Your task to perform on an android device: Before purchasing a used car, my wife told me to compare the price of these cars, so compare the 2022 BMW X7 X7 M50i AWD SUV Highly Optioned HUGE car price with other cars of this model in the eBay app.
Image 1: 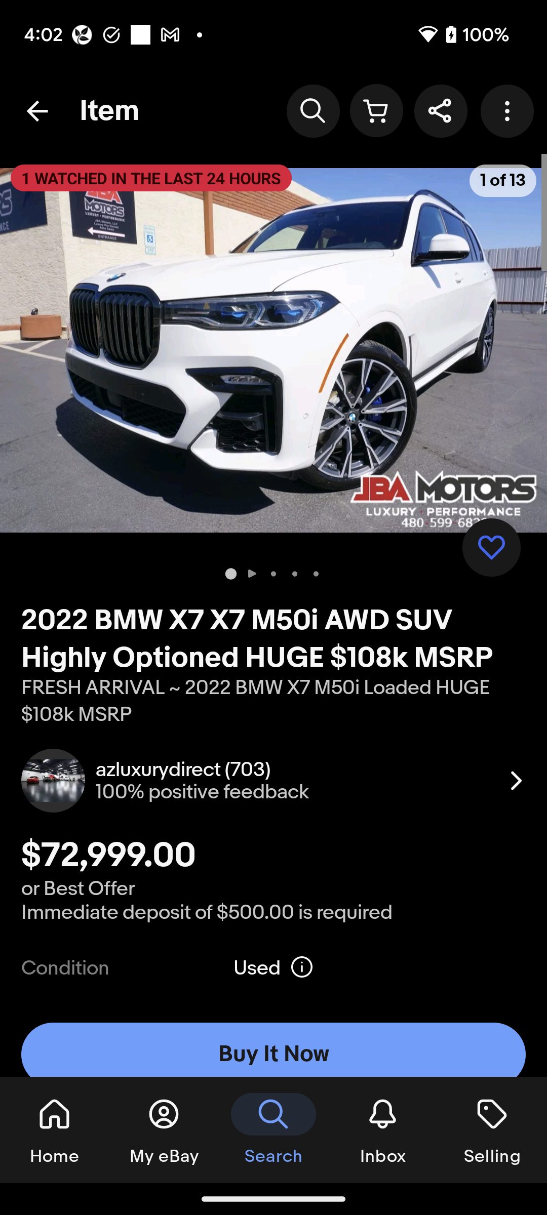
Scroll down to view the price of other cars of this model.
Step 1: scroll down
Image 2: 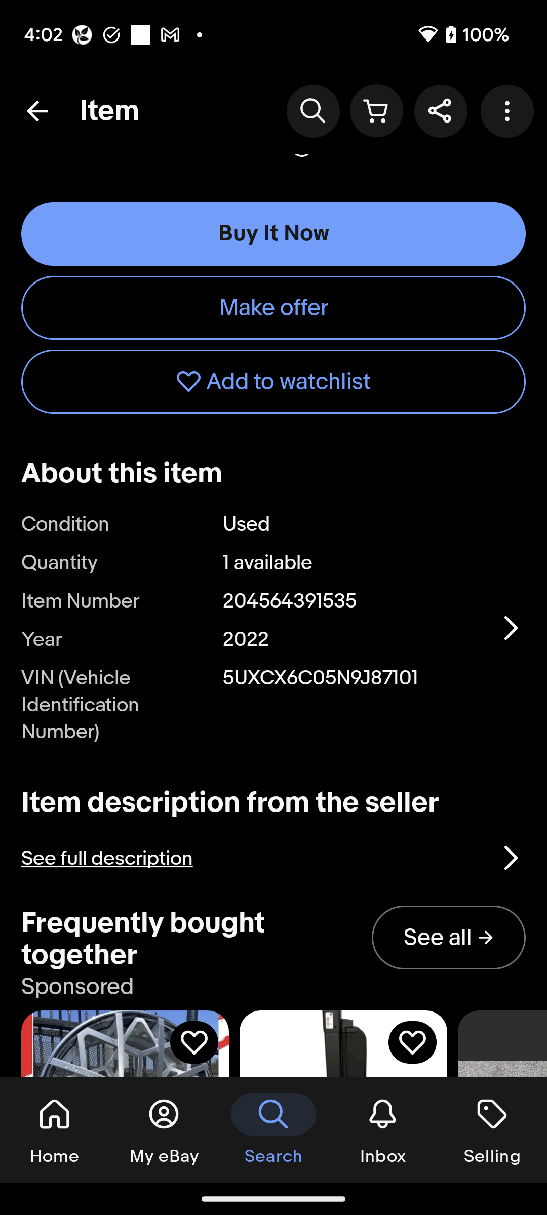
Scroll down to view the price of other cars of this model.
Step 2: scroll down
Image 3: 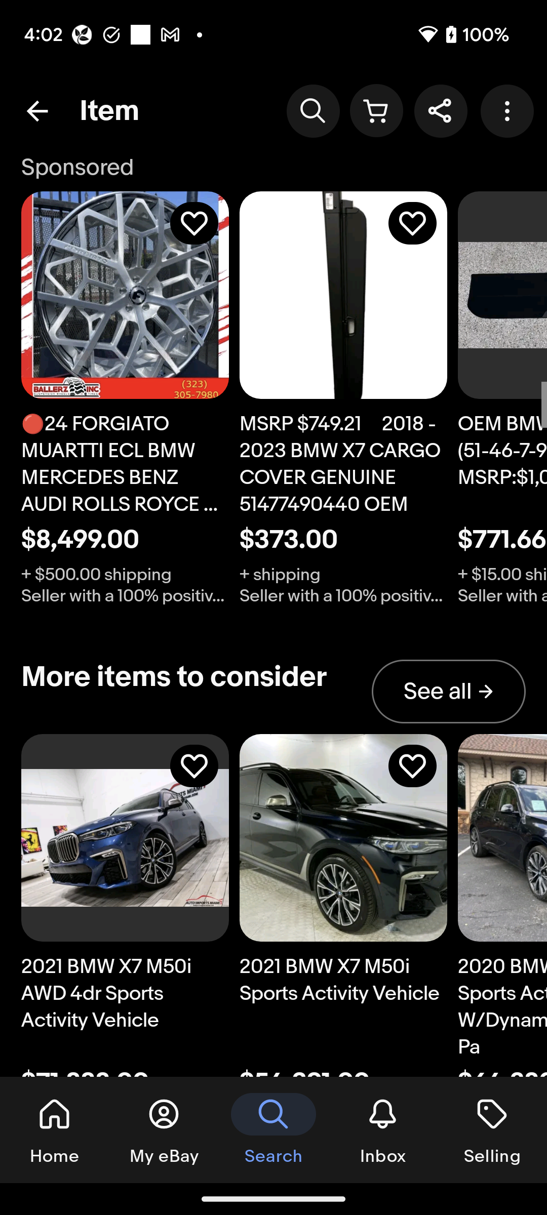
Scroll down to view the price of other cars of this model.
Step 3: scroll down